Your task to perform on an android device: I need to fix up my picture frame, so I want to discover more about the Stanley 40W Glue Guns on the Industrybuying app.
Image 0: 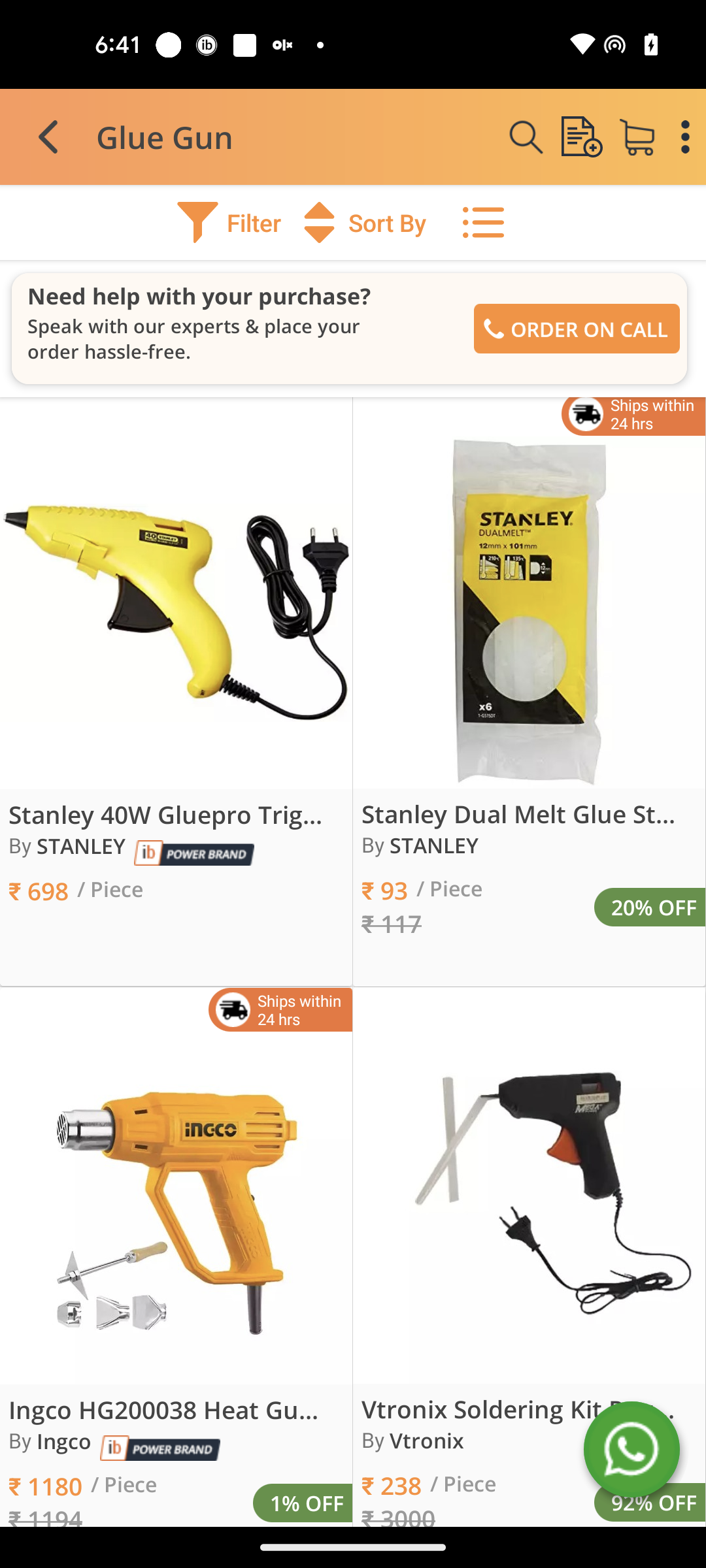
Open the Stanley 40W Gluepro Glue Gun to view more details
Step 0: click (166, 809)
Image 1: 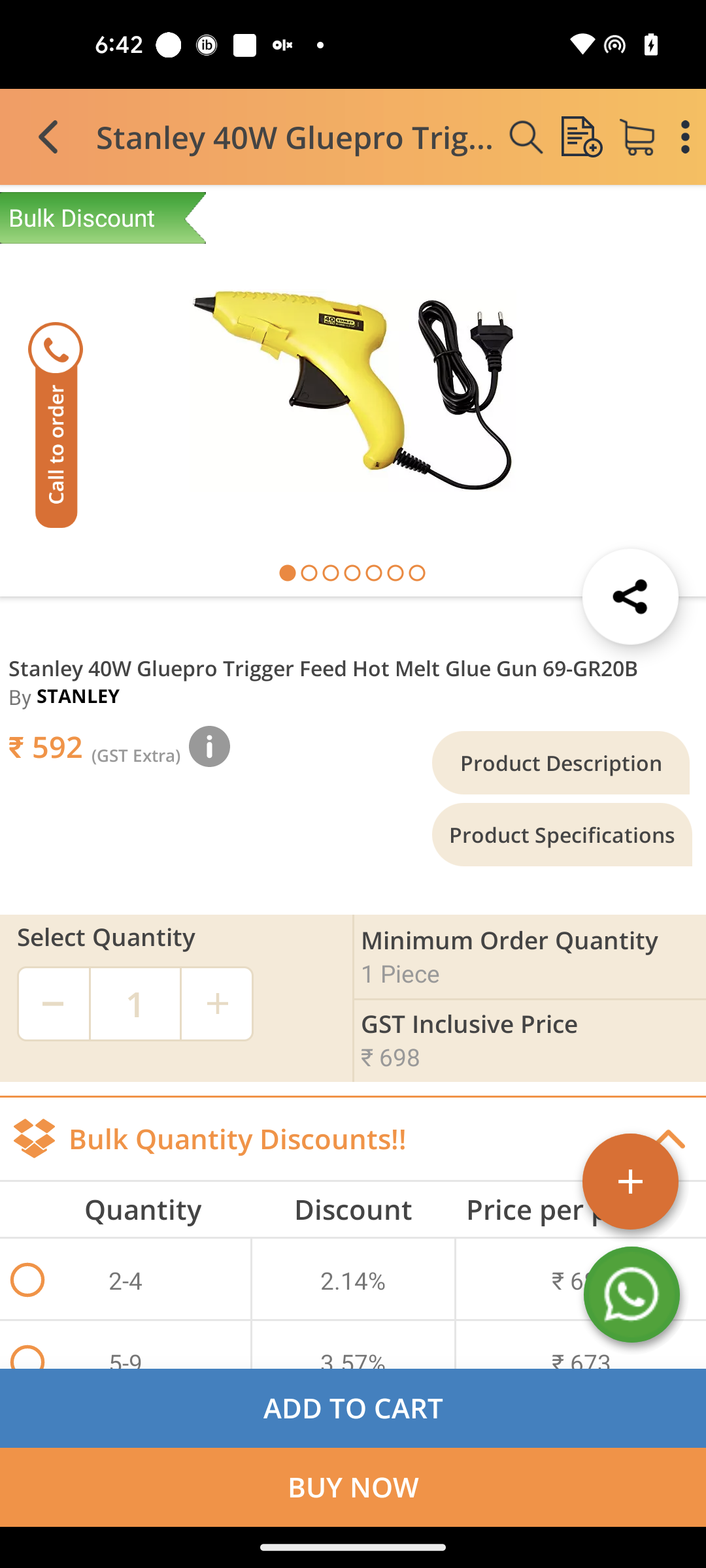
Swipe up to view more details
Step 1: scroll down
Image 2: 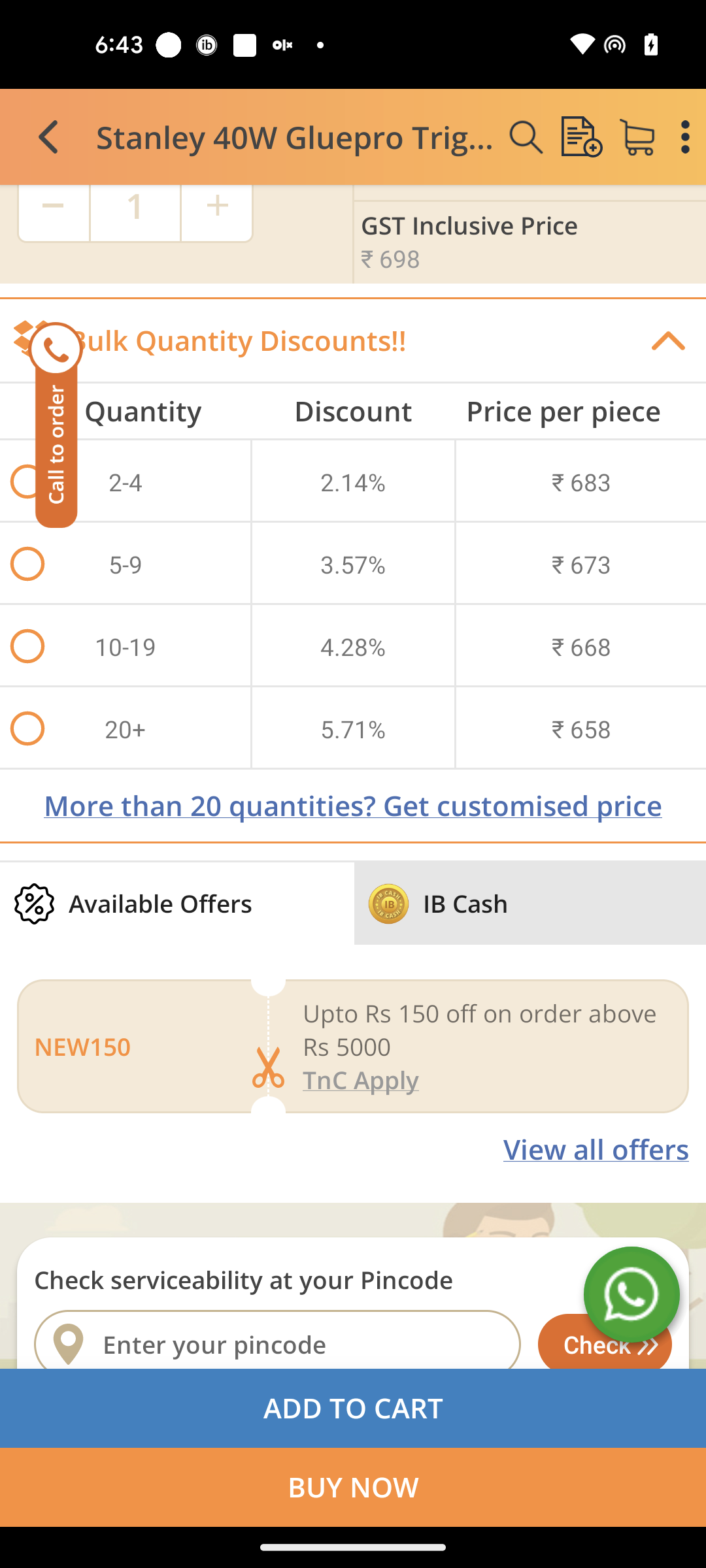
Swipe up to view more details
Step 2: scroll down
Image 3: 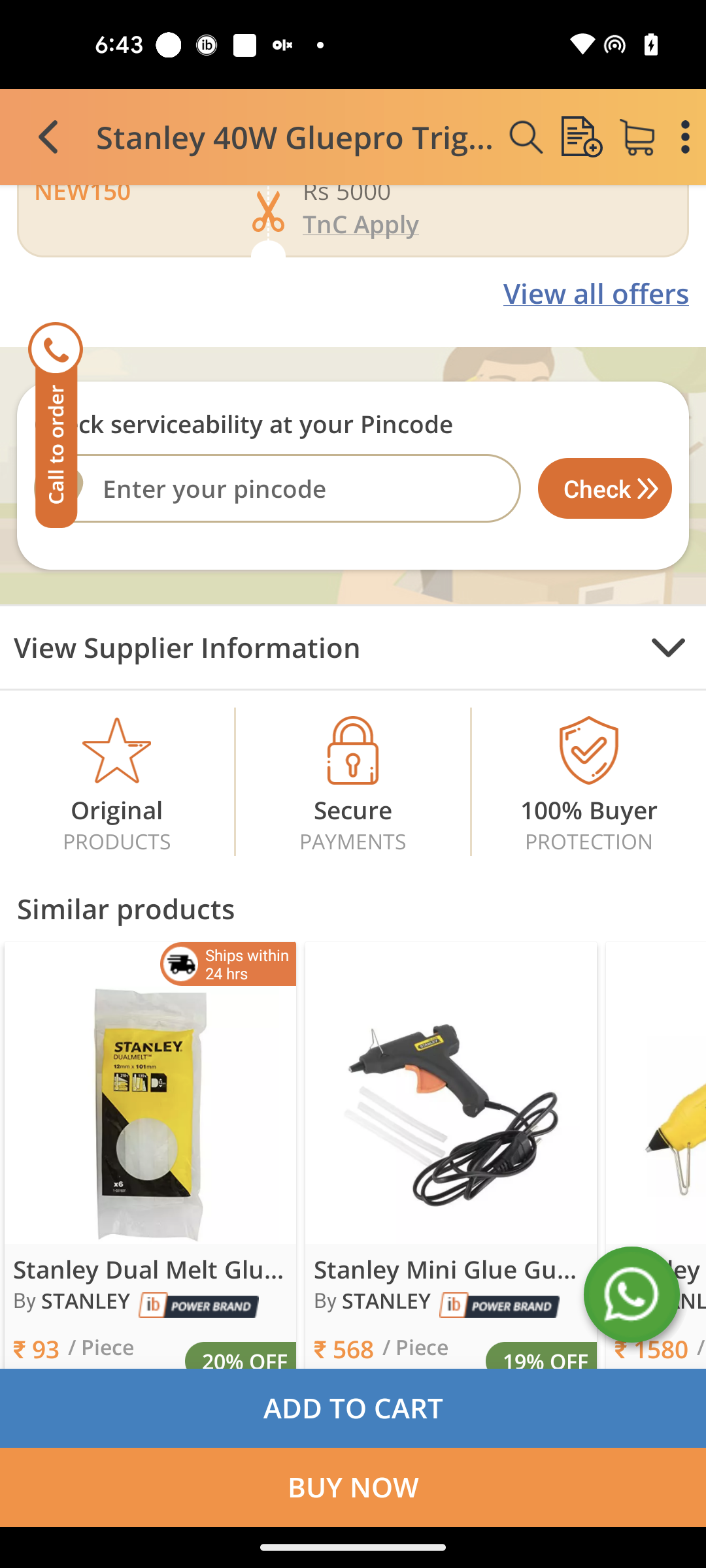
Swipe up to view more details
Step 3: scroll down
Image 4: 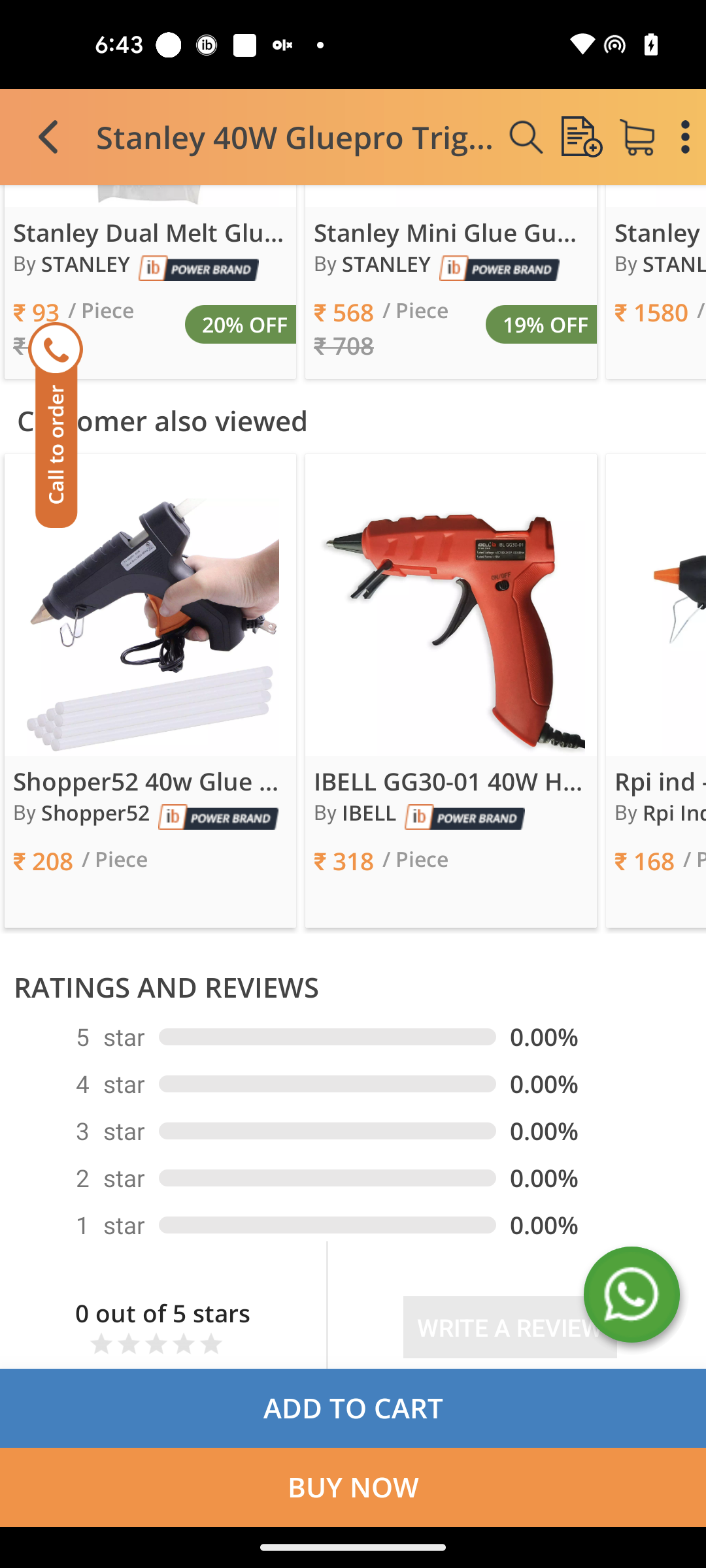
Swipe up to view more details
Step 4: scroll down